Your task to perform on an android device: I want to look over Copaya volleyball in the Decathlon app since I want to play volleyball with my buddies next weekend
Image 0: 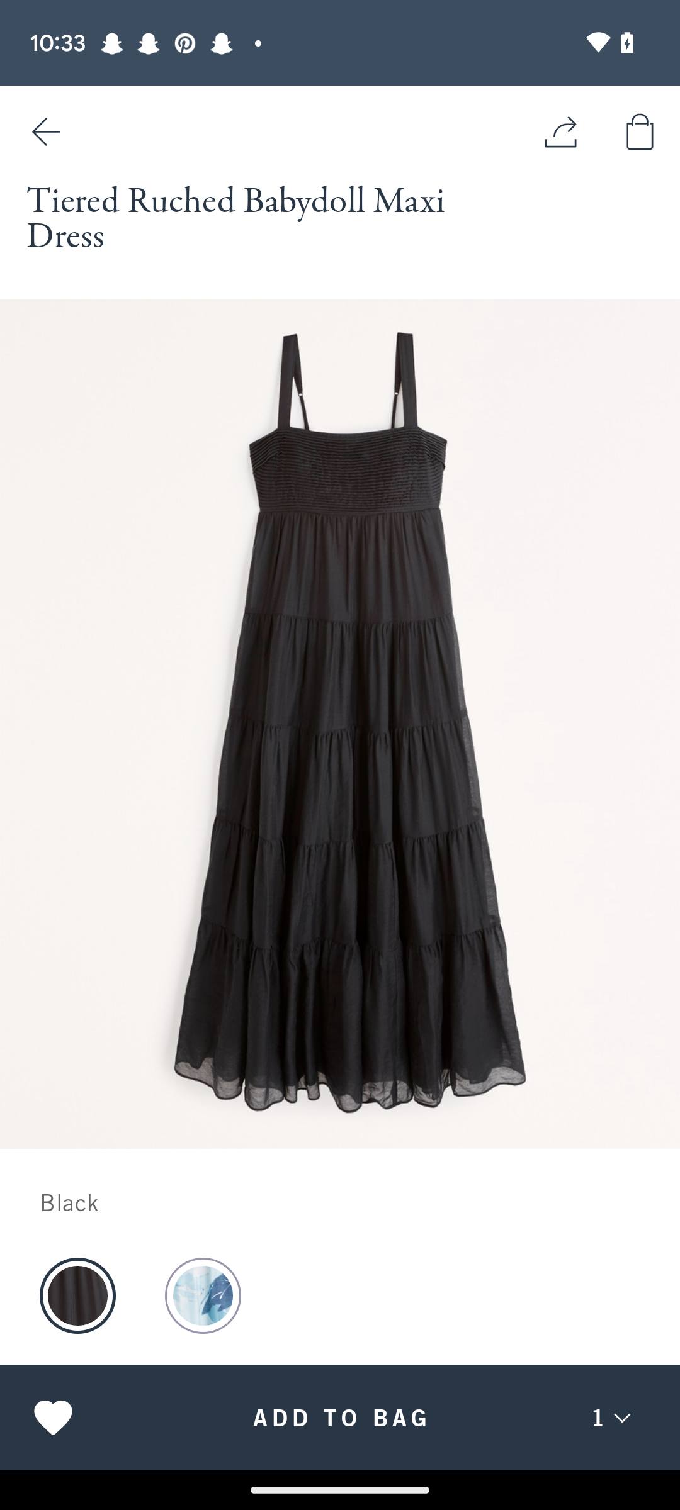
Open the Decathlon app
Step 0: open app "Decathlon"
Image 2: 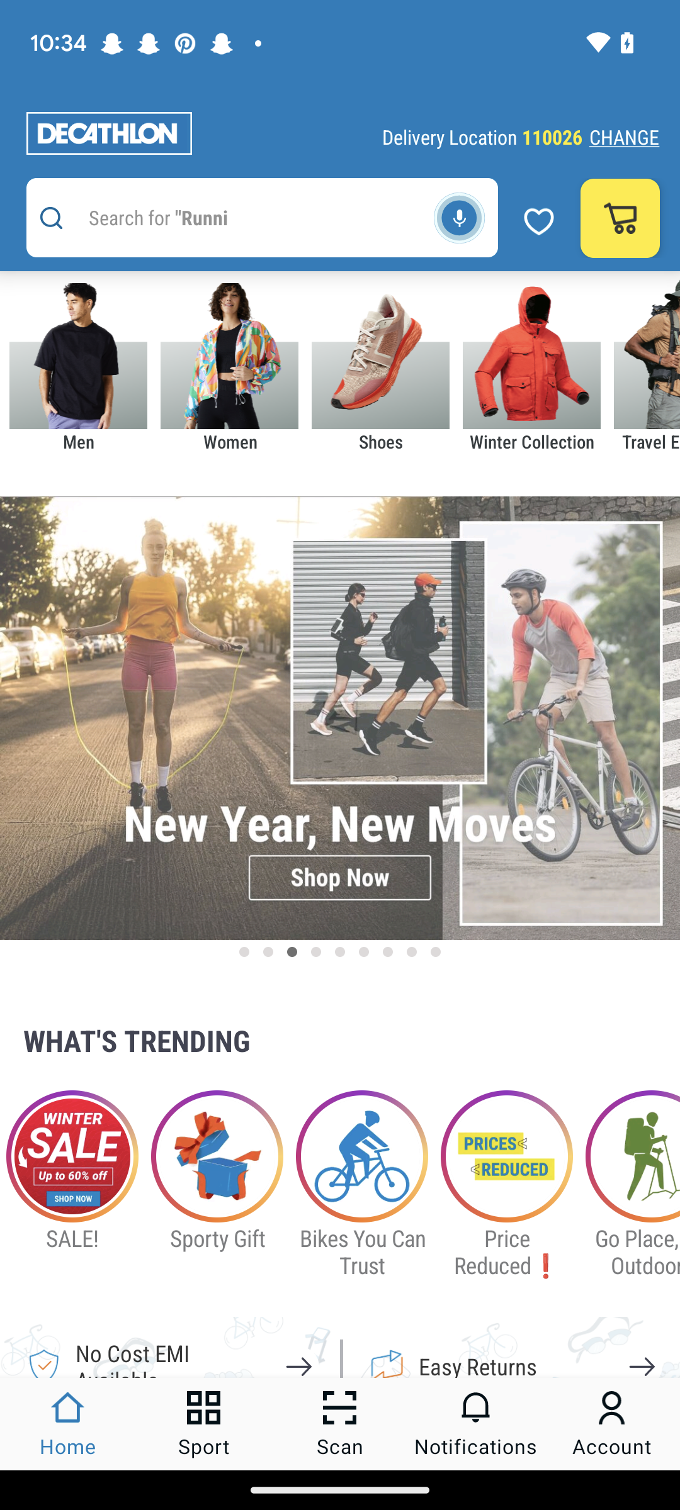
Click on the search icon 
Step 2: click (236, 218)
Image 3: 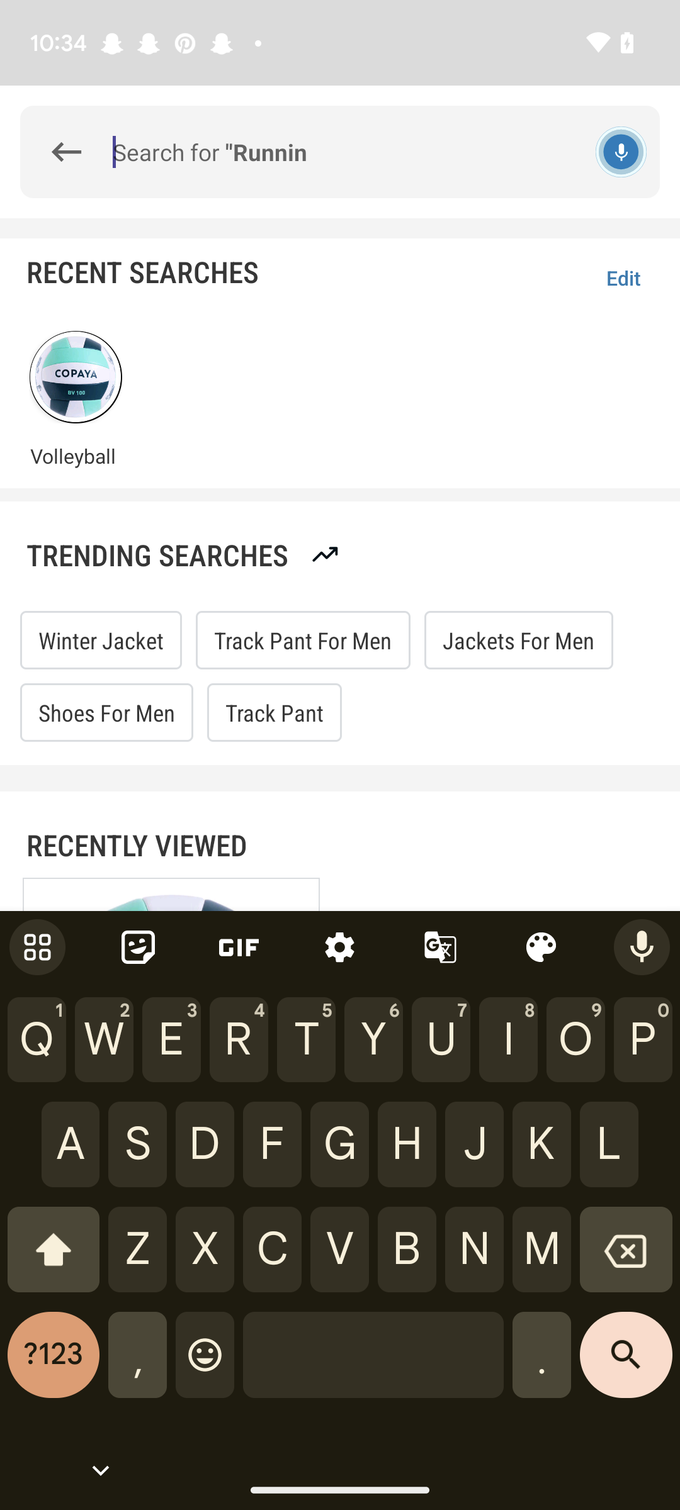
Type Volleyball in search bar
Step 3: type "VolleyBall"
Image 4: 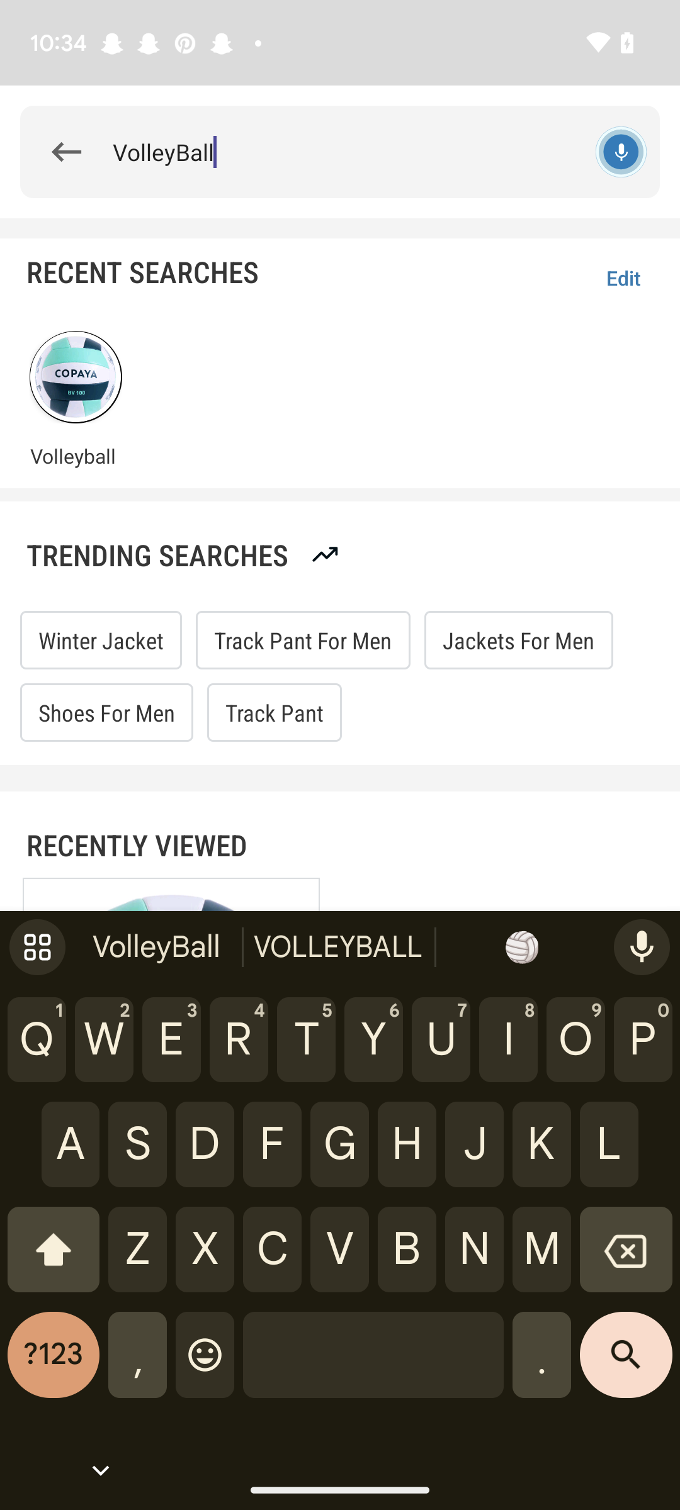
Click on the search key
Step 4: click (626, 1365)
Image 5: 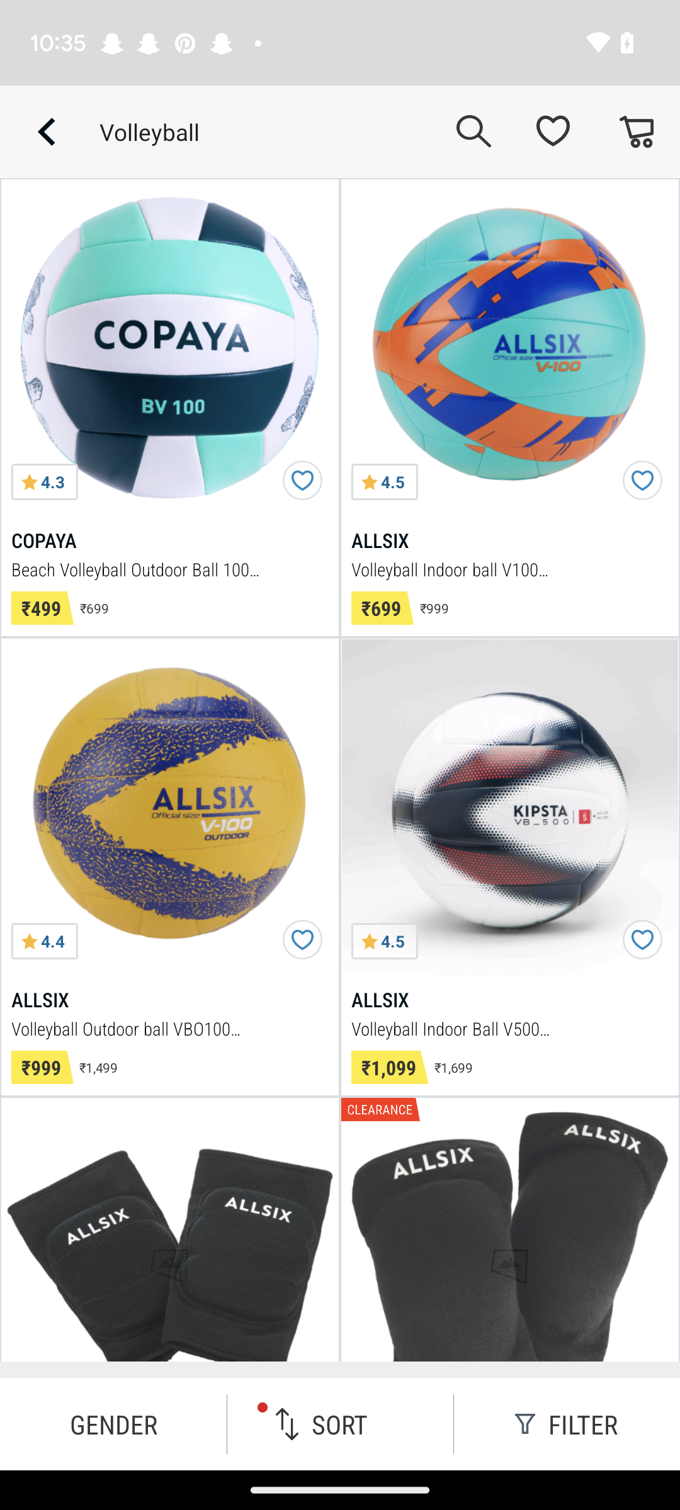
Click on the copaya volleyball 
Step 5: click (106, 405)